Your task to perform on an android device: Mark an email from Duocards as unread .
Image 0: 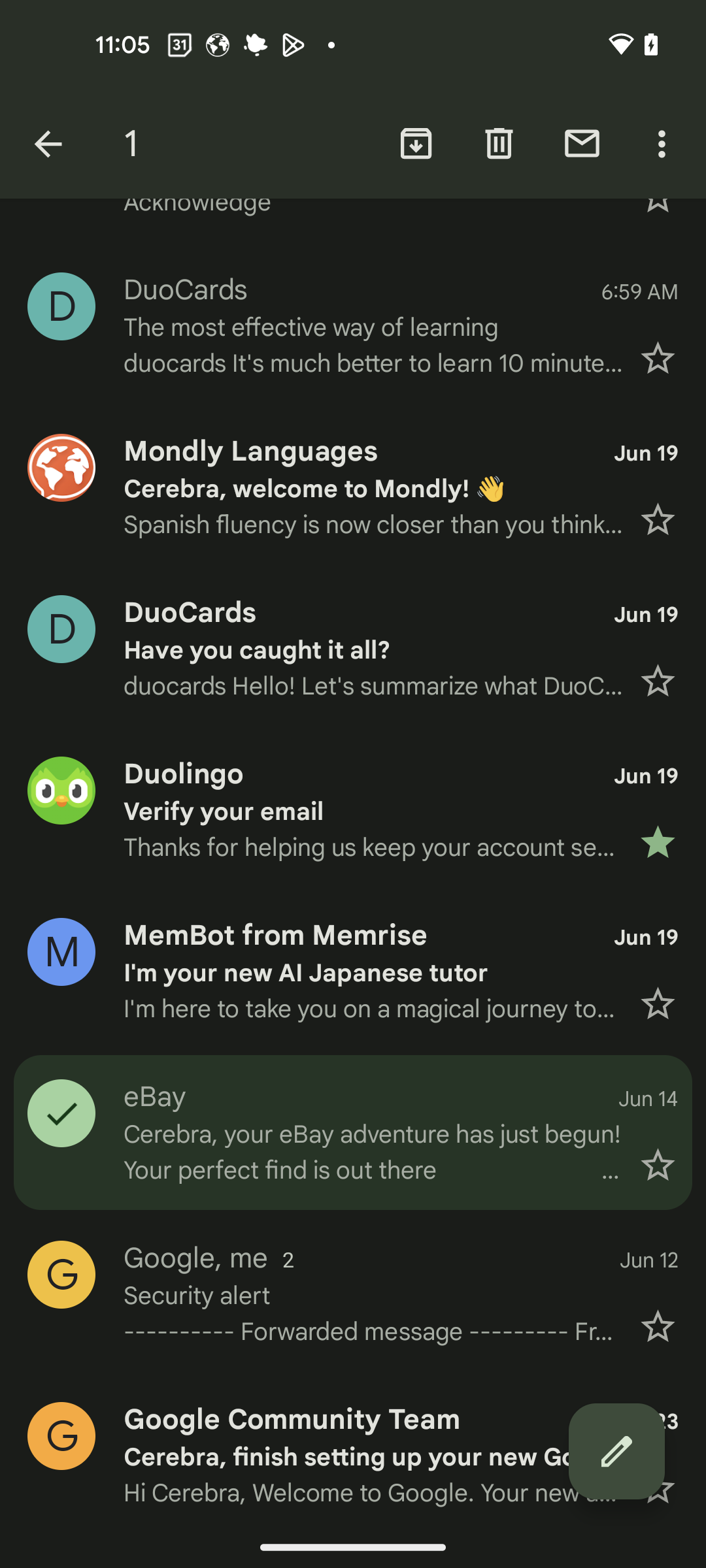
Click on the profile icon of the Duocards at the top of the screen
Step 0: click (353, 325)
Image 1: 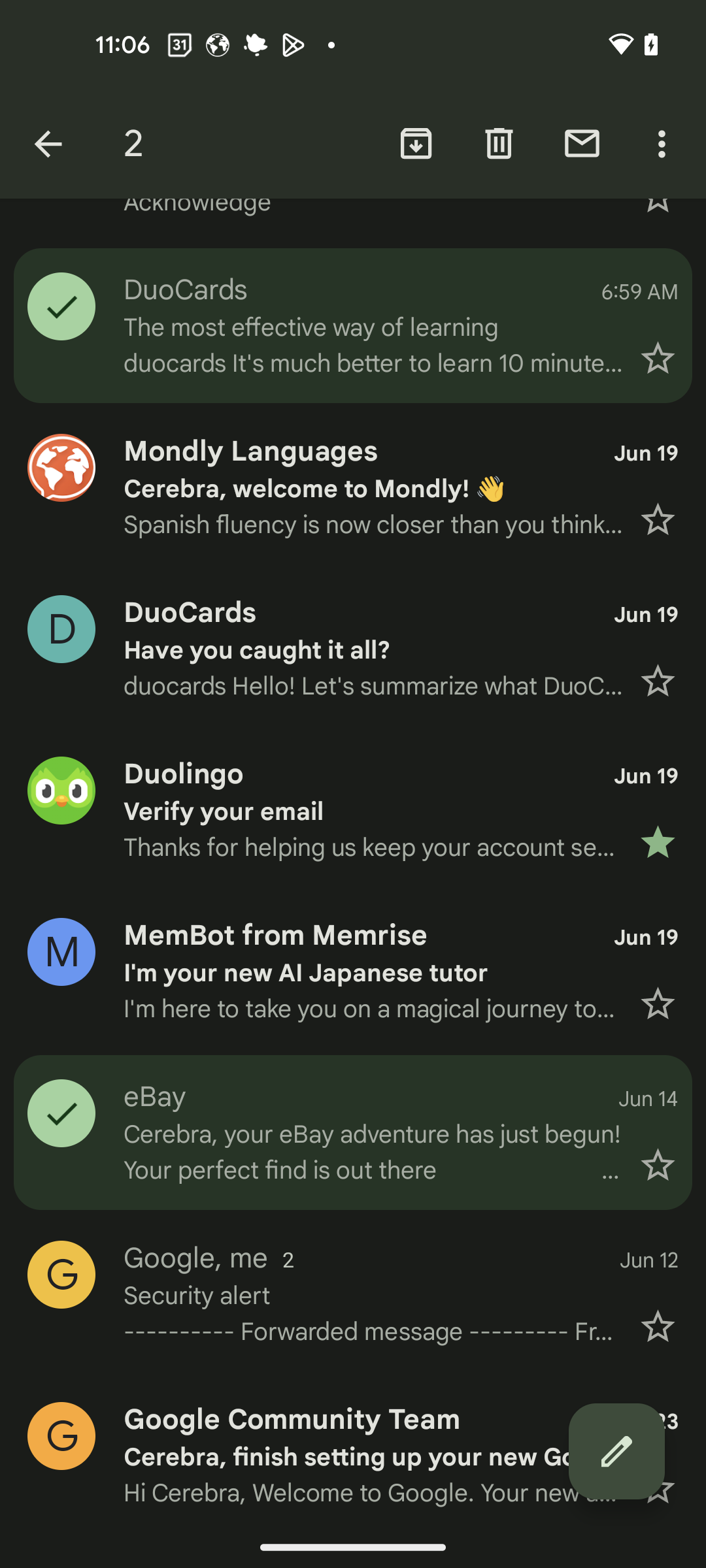
Click on the tick mark of mail from eBay
Step 1: click (353, 1132)
Image 2: 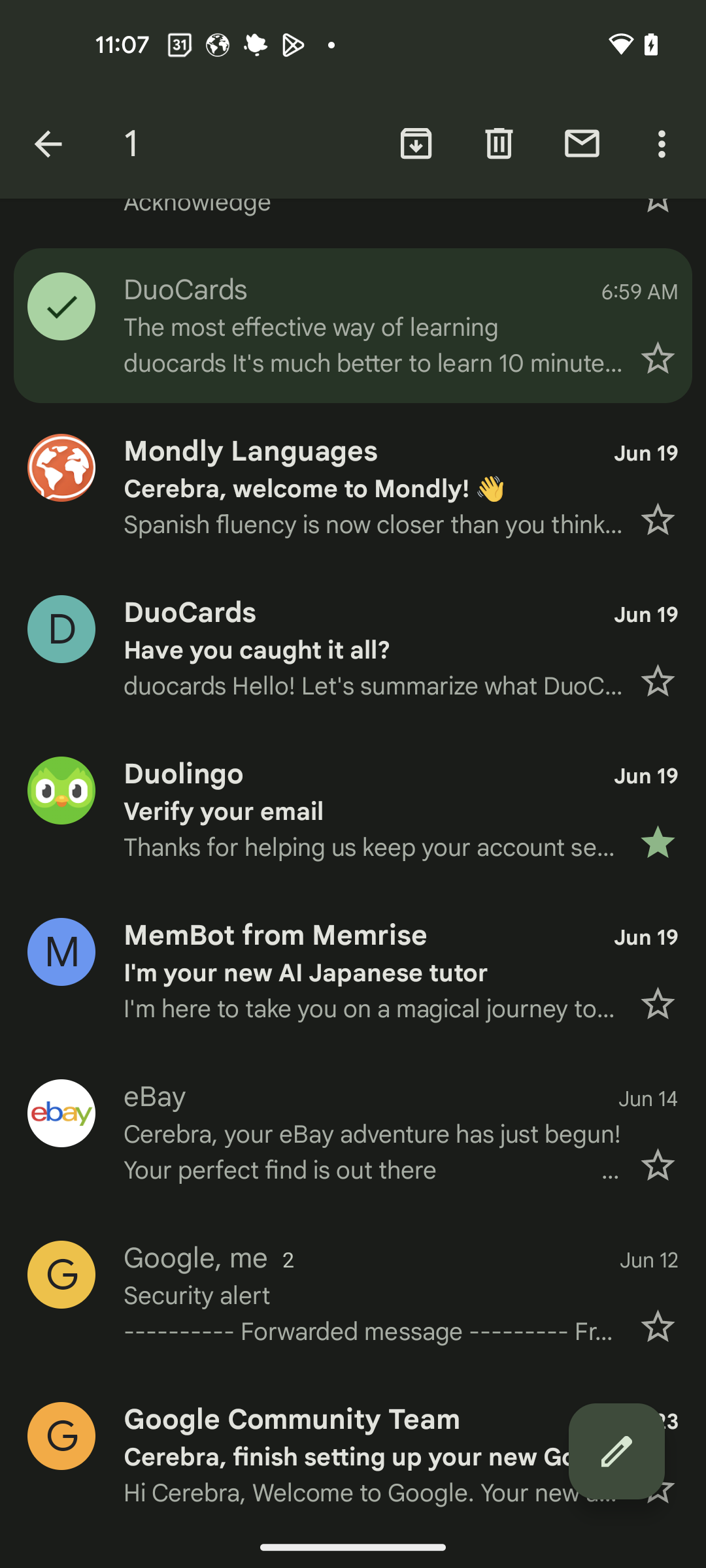
Click on the unread mail icon
Step 2: click (582, 143)